Your task to perform on an android device:  Open the TickTick app and click on the kebab menu icon in the list "60-day sales plan" to sort all tasks by due date.
Image 0: 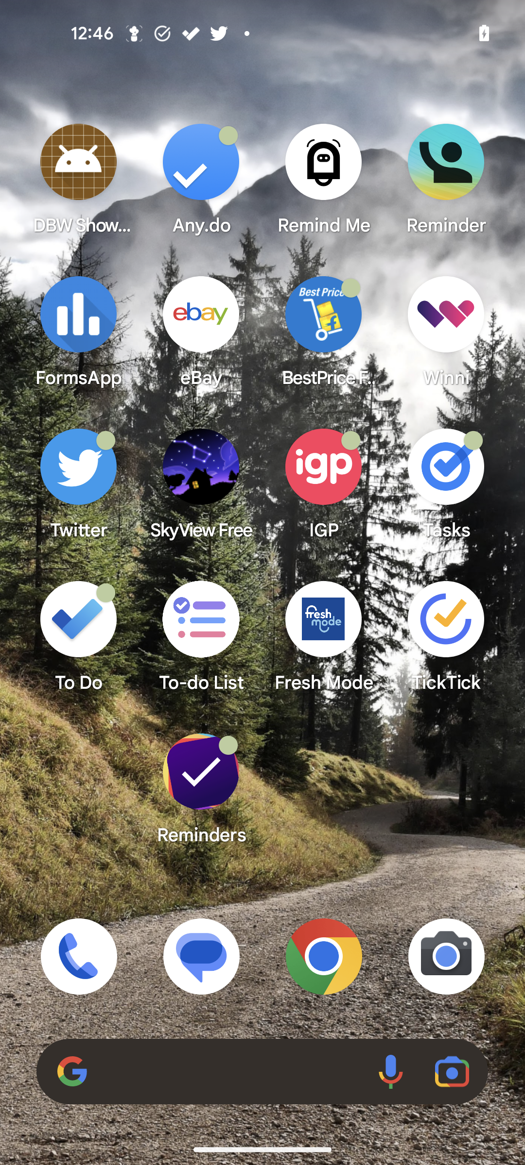
Step 0: open app "TickTick"
Image 1: 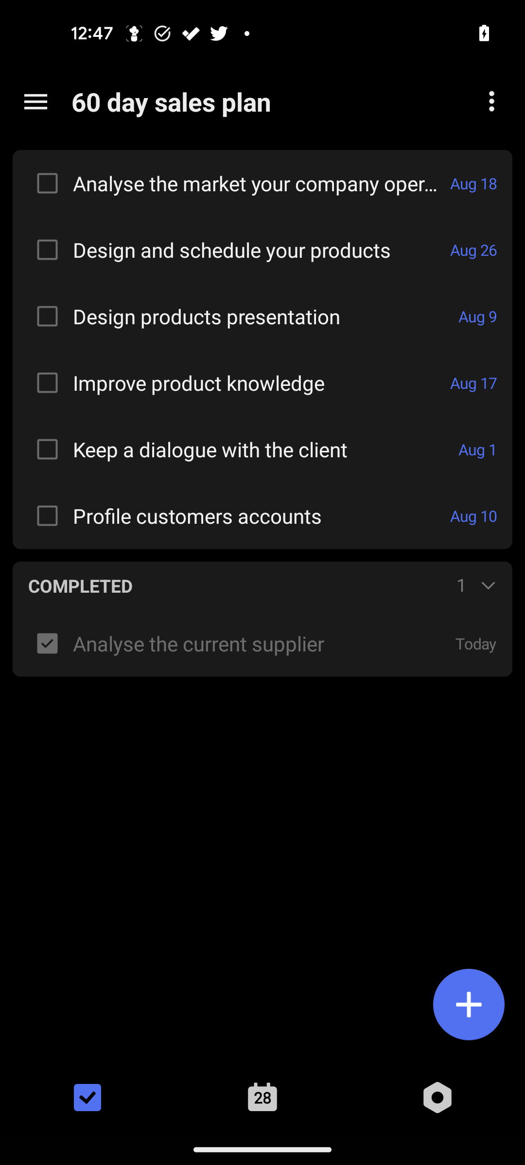
Click on the three vertical dots icon at the top of the screen.
Step 1: click (490, 103)
Image 2: 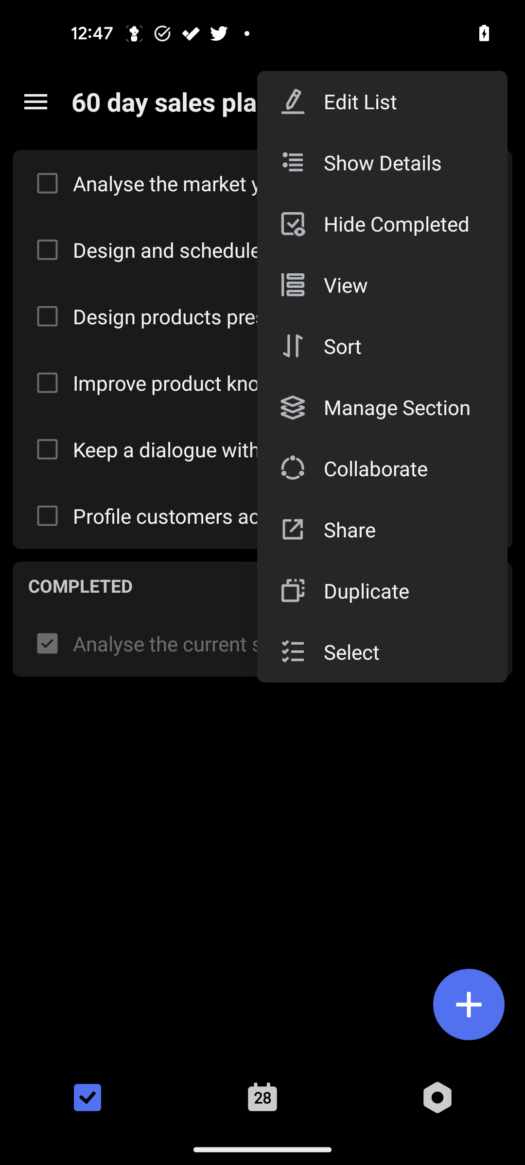
Click on the sort icon.
Step 2: click (405, 346)
Image 4: 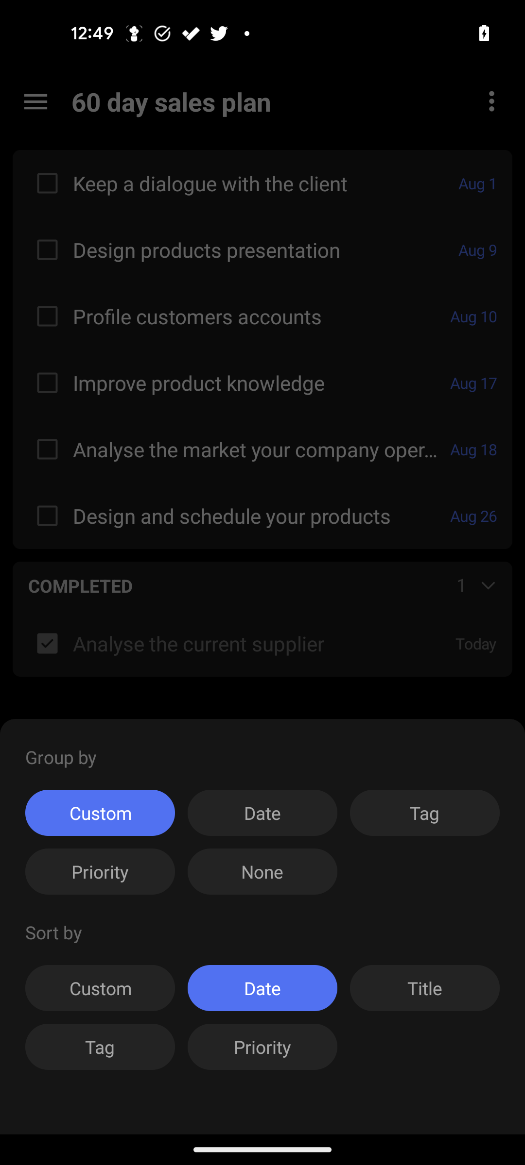
Click anywhere on screen.
Step 4: click (228, 577)